Your task to perform on an android device: n the Fitness Online app, I should use the summary to track my progress if I want to keep myself motivated to work out.
Image 1: 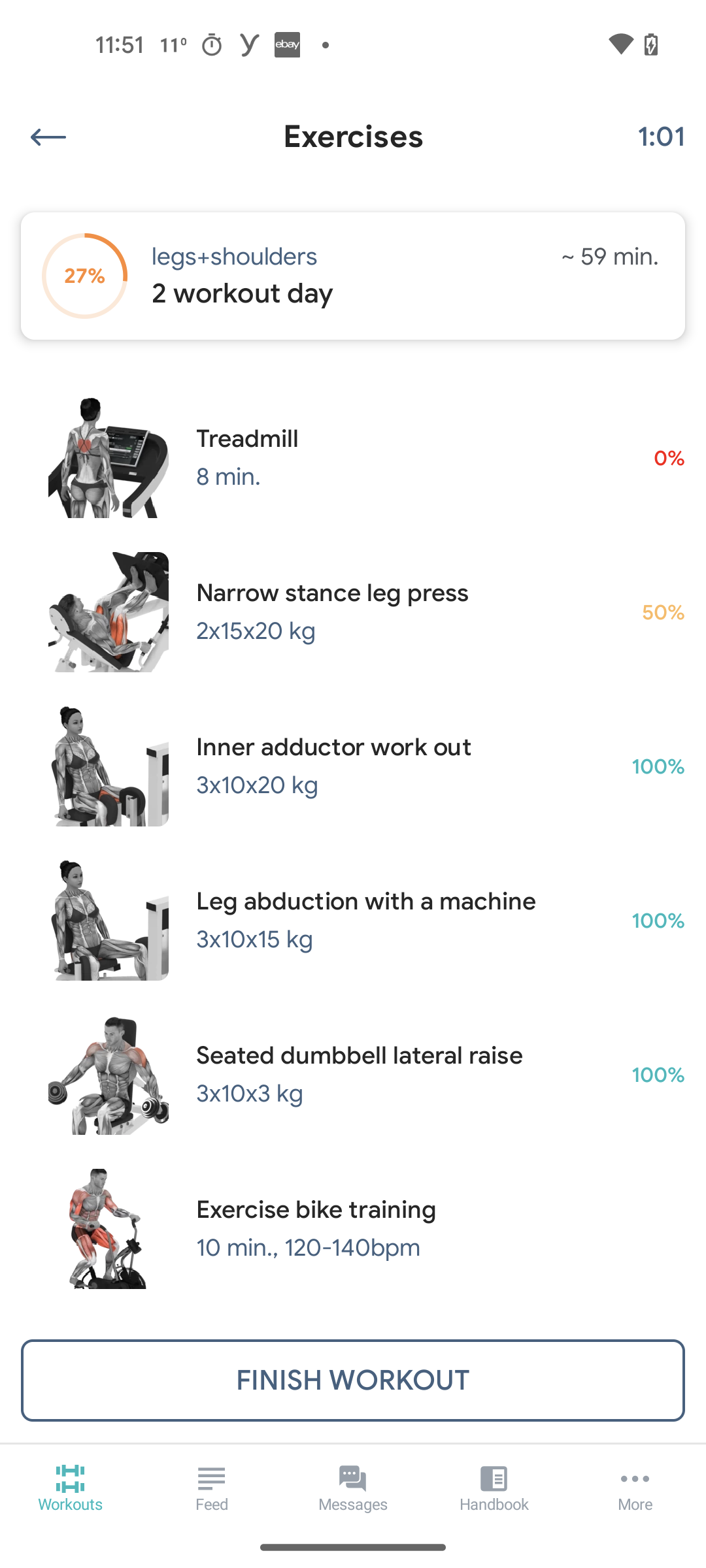
Click on the finish workout tab
Step 1: click (352, 1380)
Image 2: 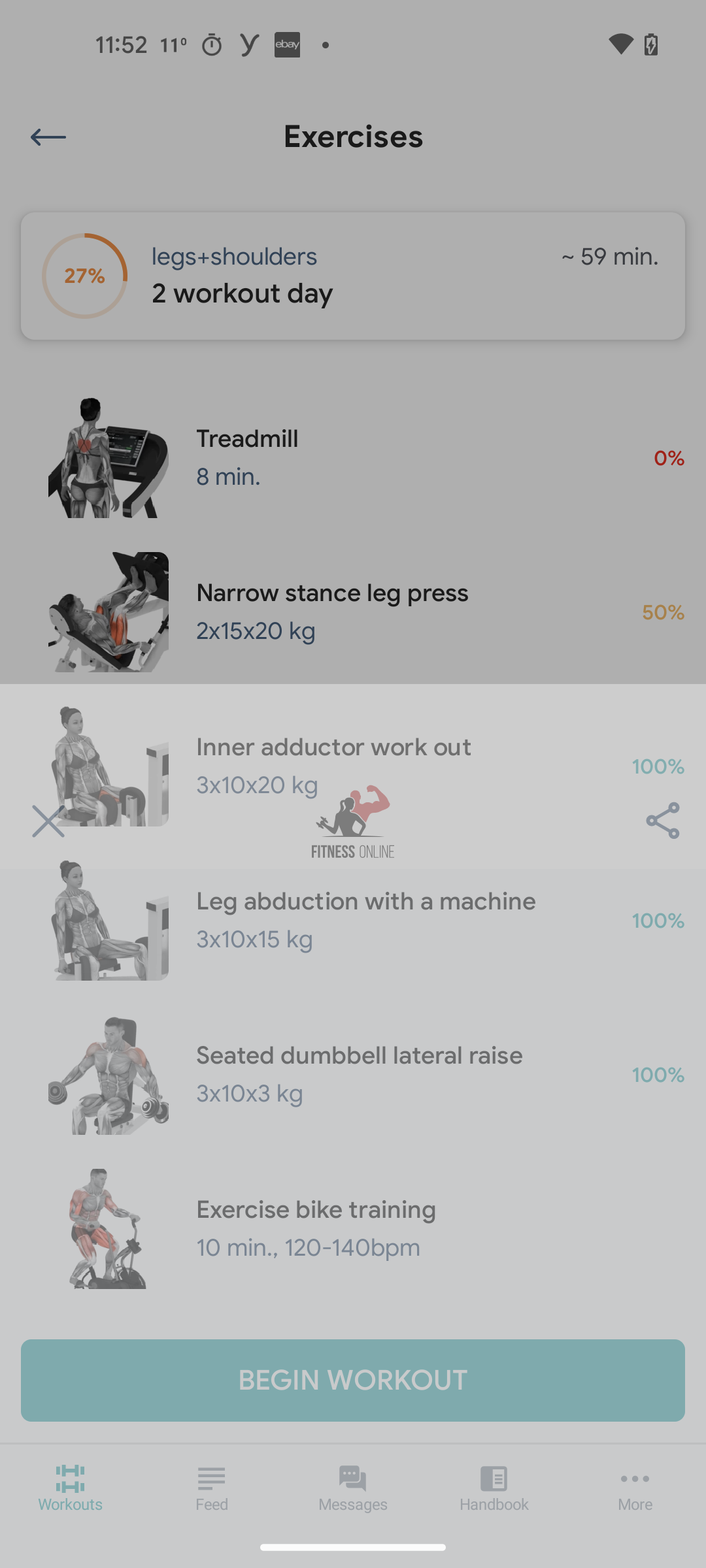
Click on the finish workout tab
Step 2: wait